Your task to perform on an android device: Add a  sized 10  SEMI -SHEER KNIT PANTS to cart on ZARA app
Image 0: 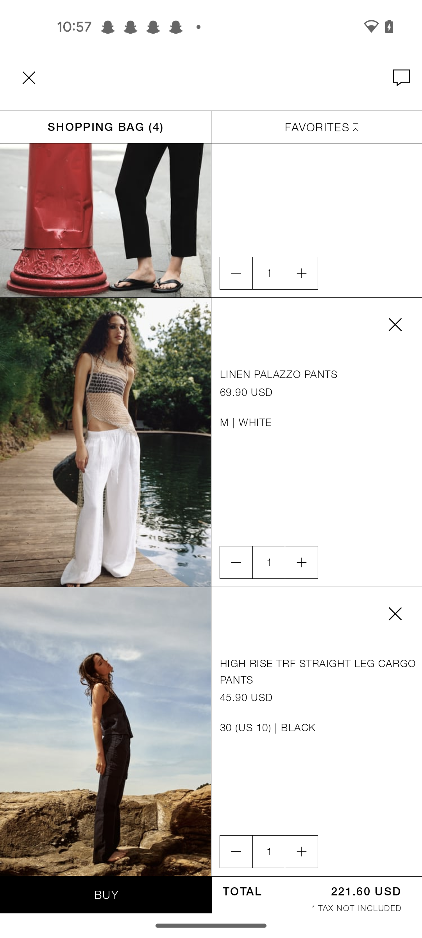
Go back to previous page 
Step 0: press back button
Image 1: 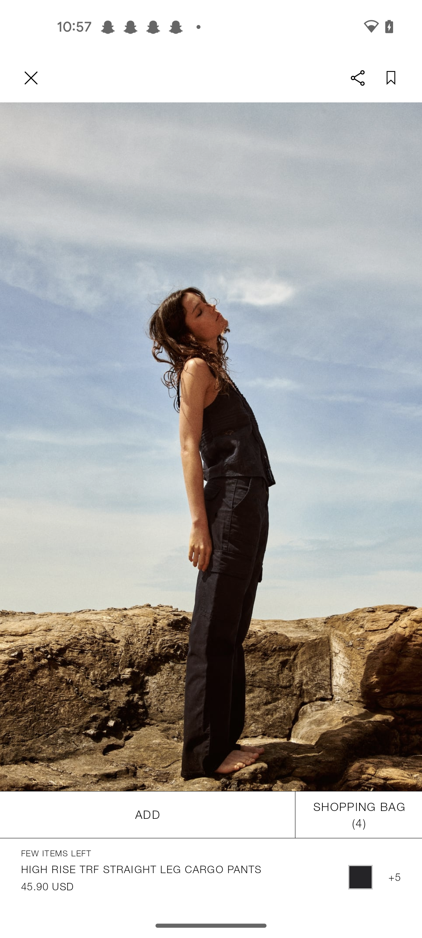
Go back to previous page 
Step 1: press back button
Image 2: 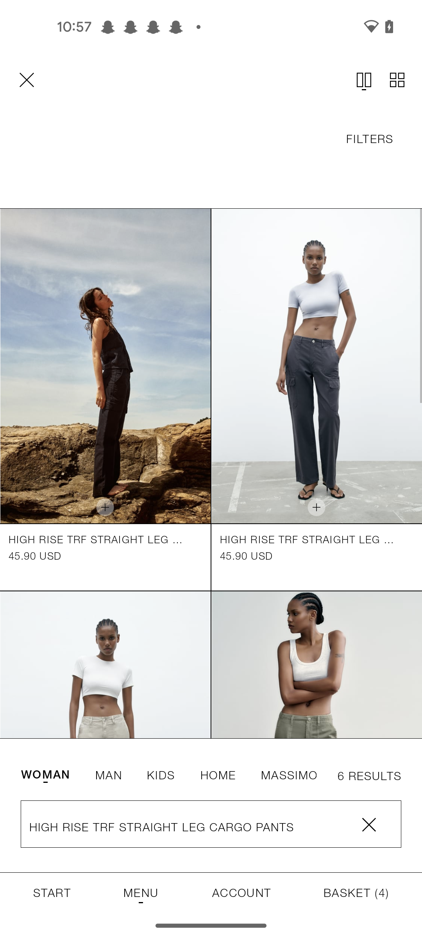
Clear the search bar at the bottom of the screen 
Step 2: click (211, 827)
Image 3: 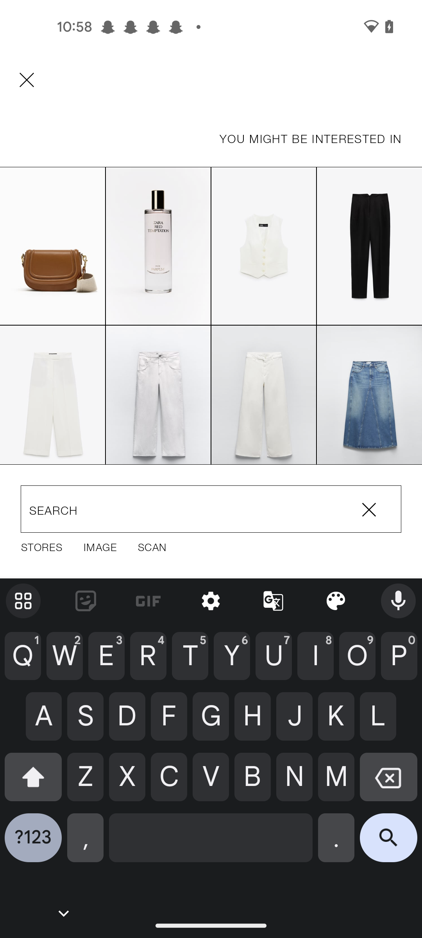
Enter a pants as  SEMI -SHEER KNIT PANTS 
Step 3: type " SEMI -SHEER KNIT PANTS "
Image 4: 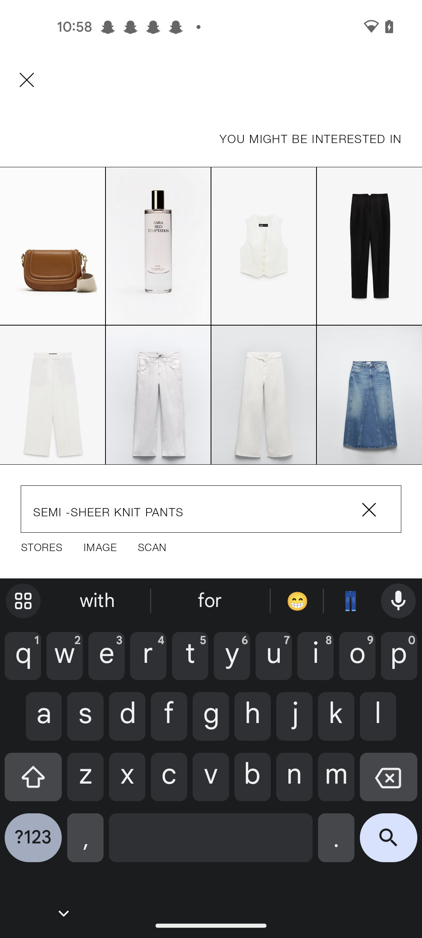
Click on the search icon at the bottom right corner of the screen 
Step 4: click (388, 843)
Image 5: 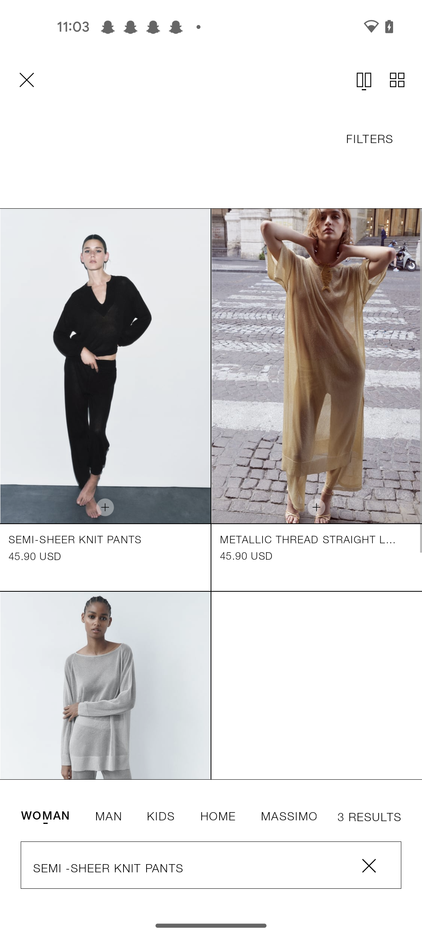
Click on the first option of the screen 
Step 5: click (87, 354)
Image 6: 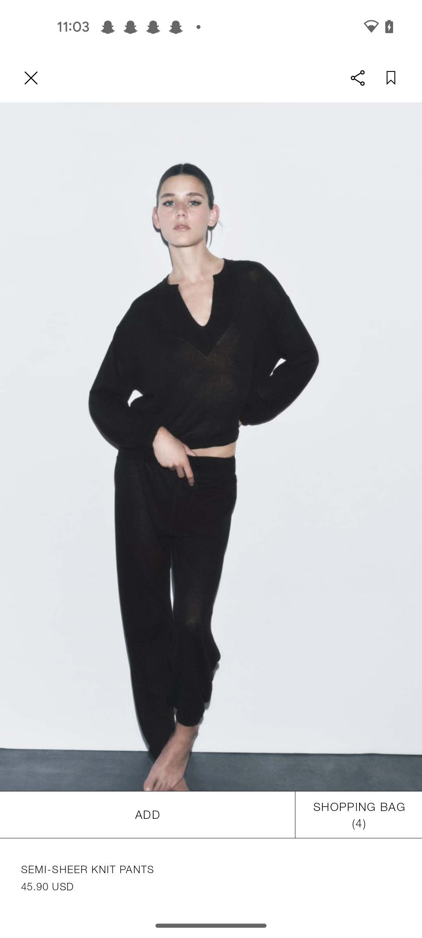
Click on the Add button of the screen 
Step 6: click (161, 816)
Image 7: 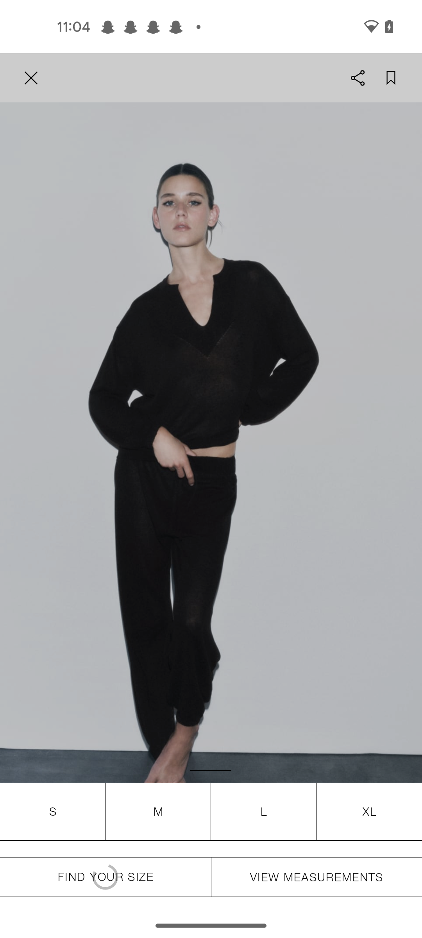
Select the M size of the screen 
Step 7: click (147, 814)
Image 8: 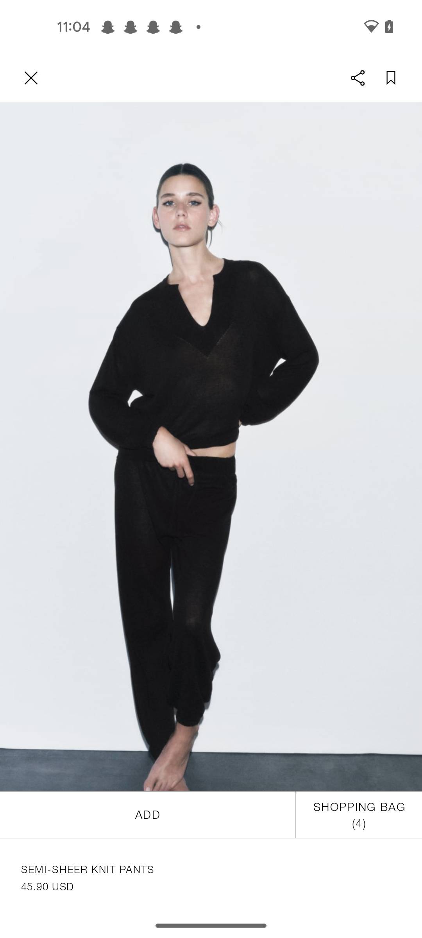
Click on the shopping bag of the screen 
Step 8: click (211, 827)
Image 9: 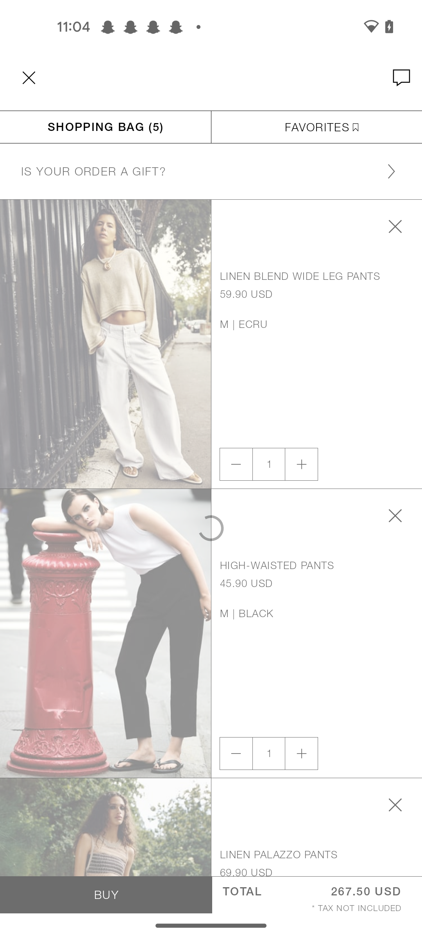
Click on the shopping bag of the screen 
Step 9: wait